Your task to perform on an android device: share the Xyz birthday event to akashgahlot@google.com through gmail app
Image 0: 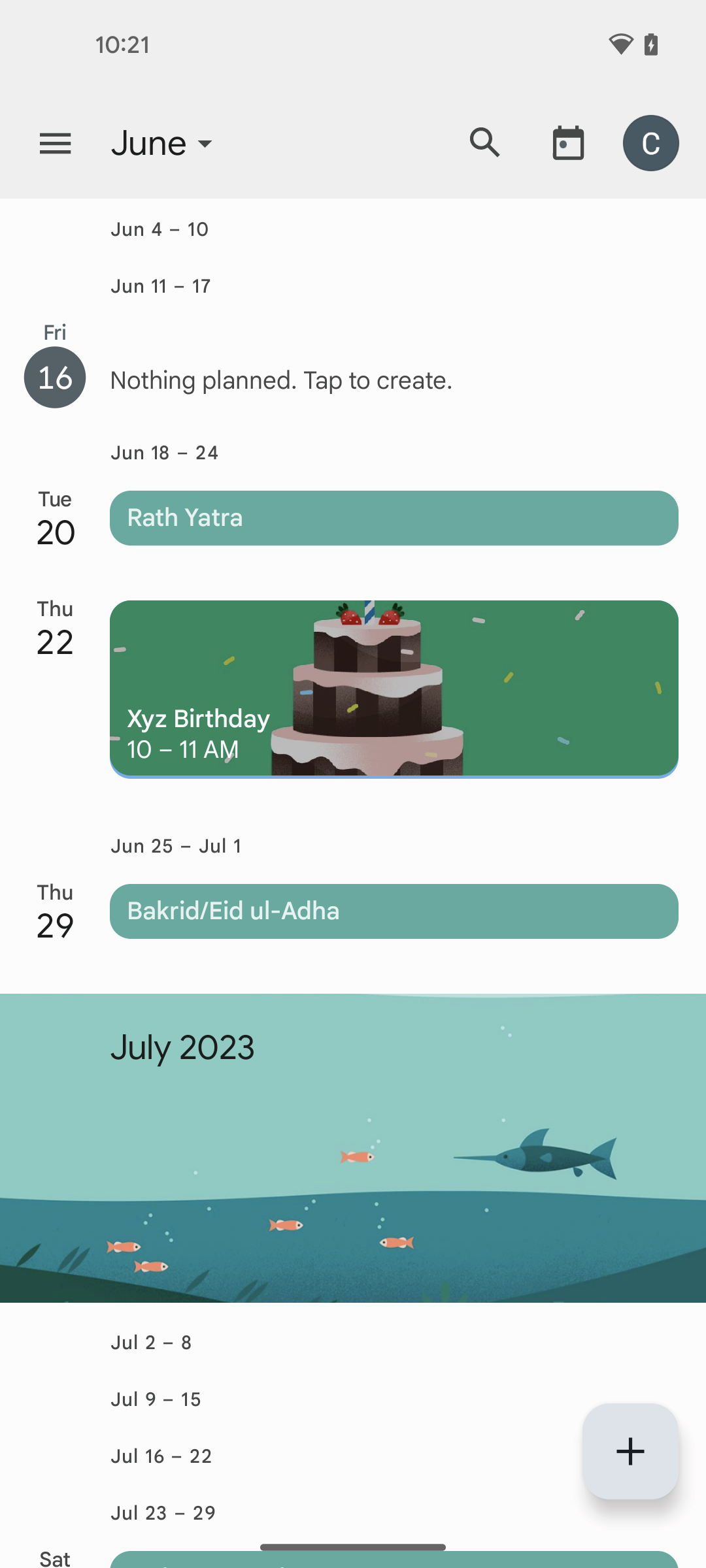
click on Xyz birthday event
Step 0: click (394, 689)
Image 1: 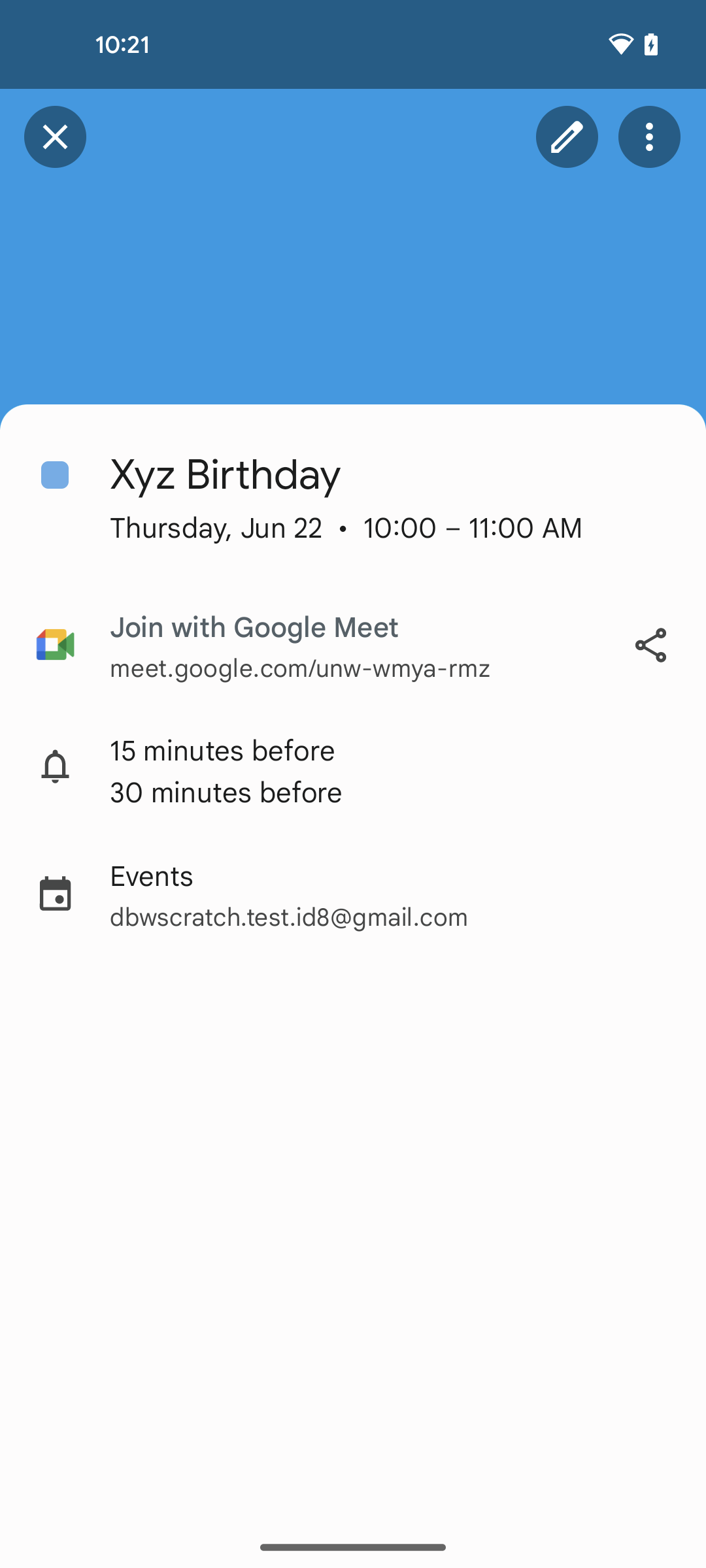
click on share icon at the right side of the screen
Step 1: click (650, 645)
Image 2: 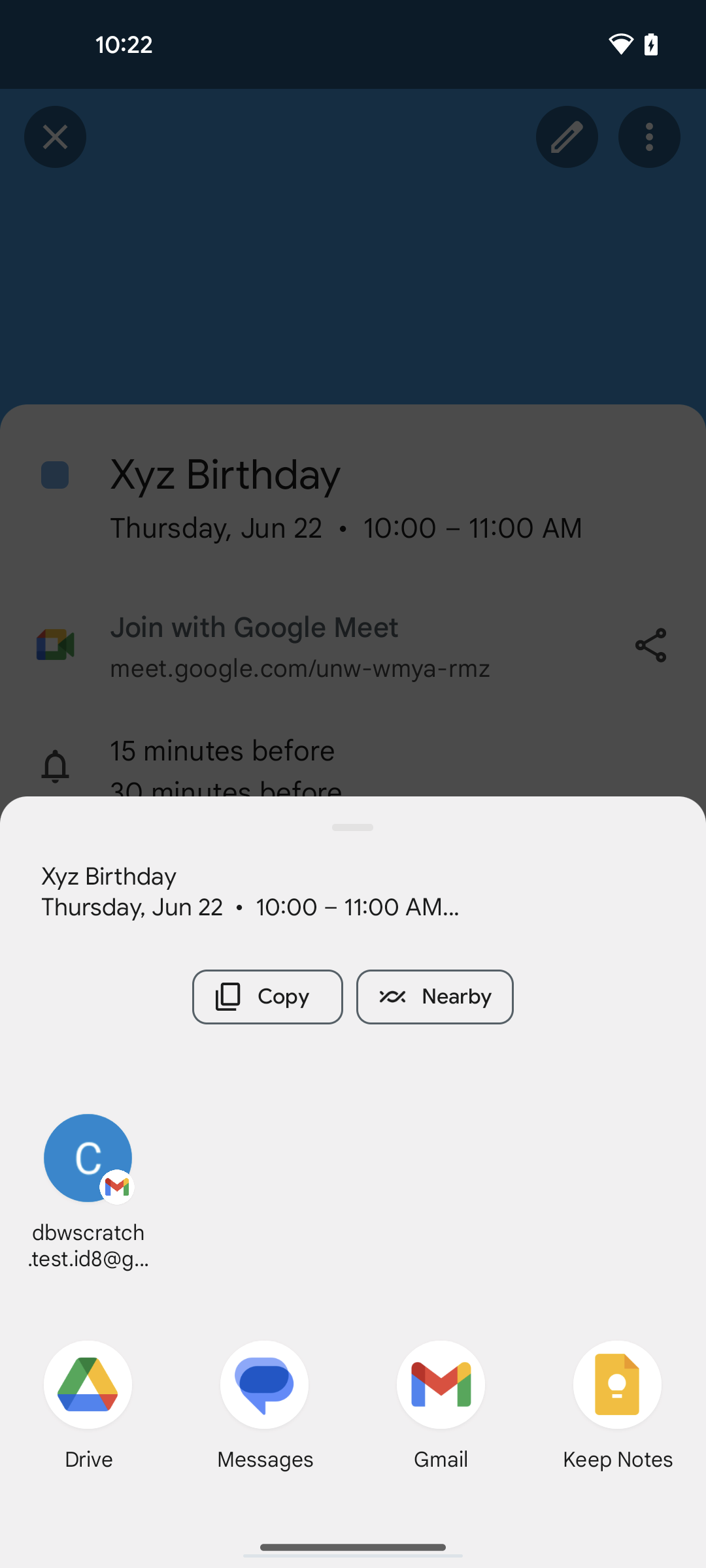
select gmail app at the bottom of the screen
Step 2: click (461, 1394)
Image 3: 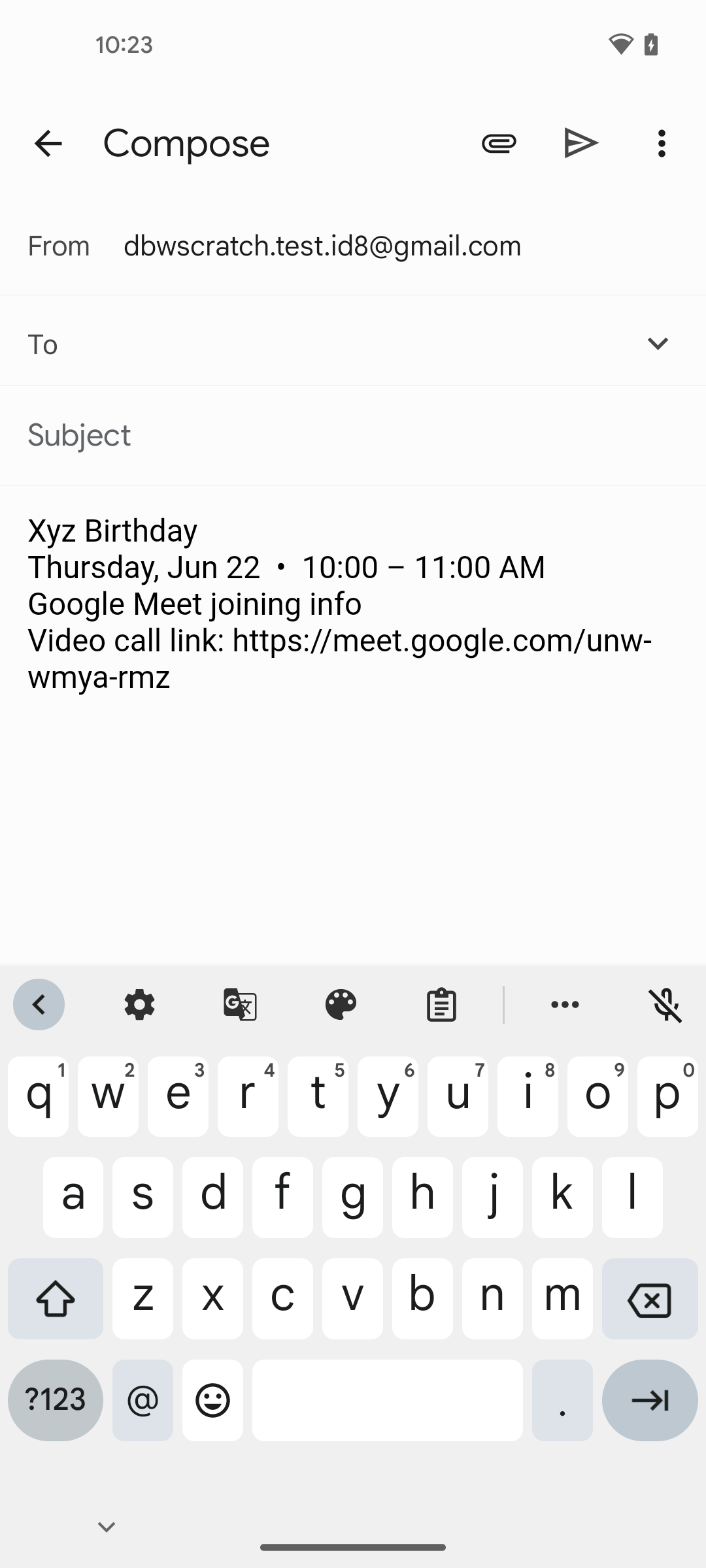
enter the email id of receiver akashgahlot@google.com
Step 3: type "akashgahlot@google.com"
Image 4: 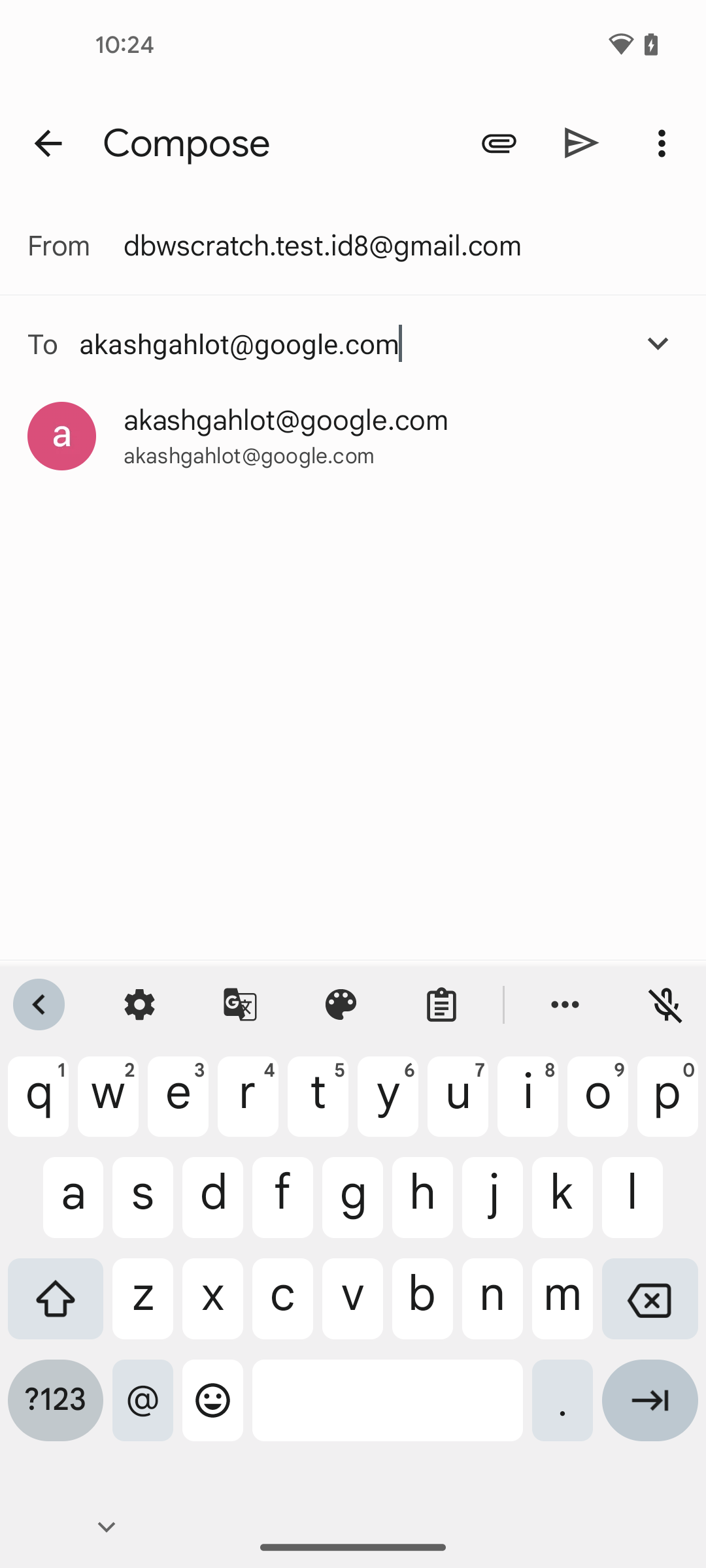
select the suggested id
Step 4: click (286, 420)